Your task to perform on an android device: Delete the Note with the title Sxs Text Image Task
Image 1: 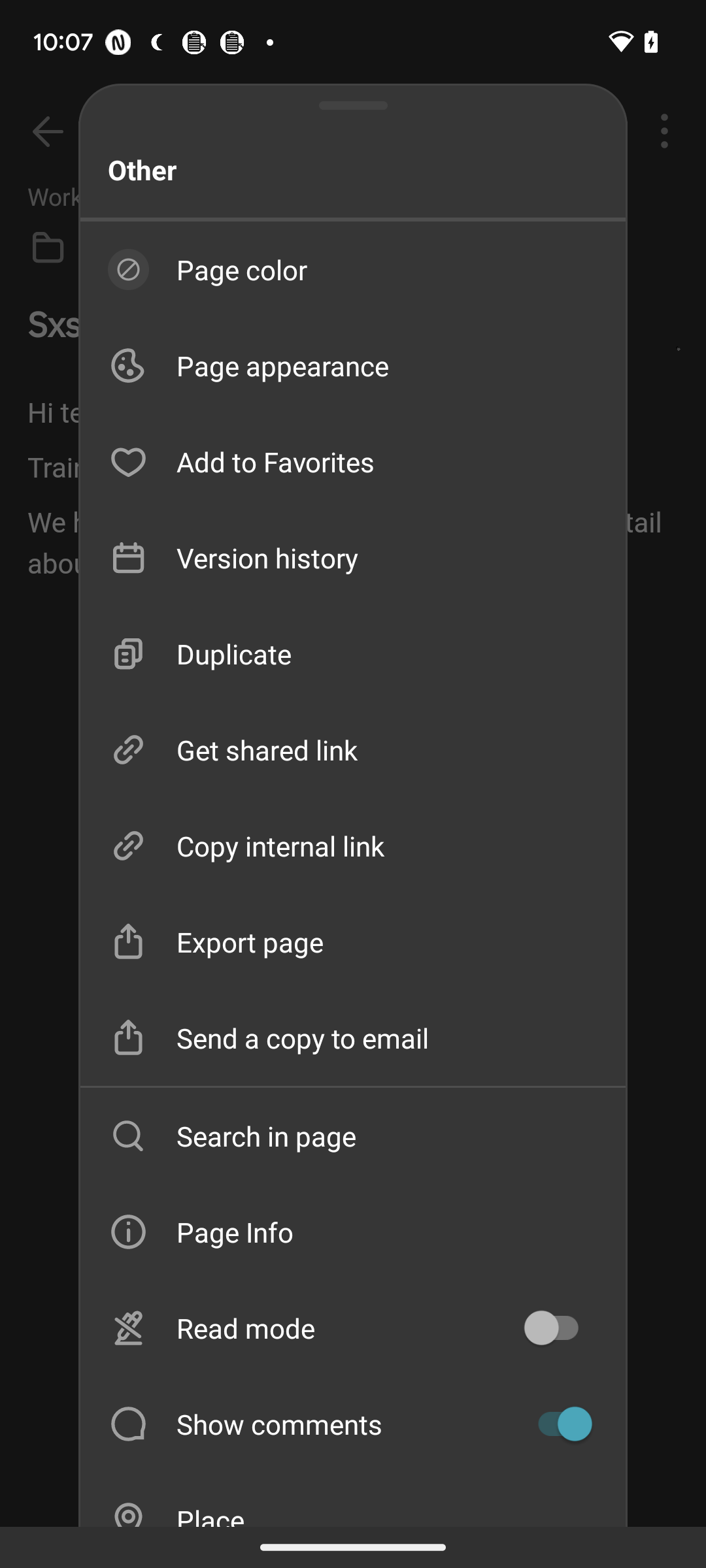
swipe up to view the delete option
Step 1: scroll down
Image 2: 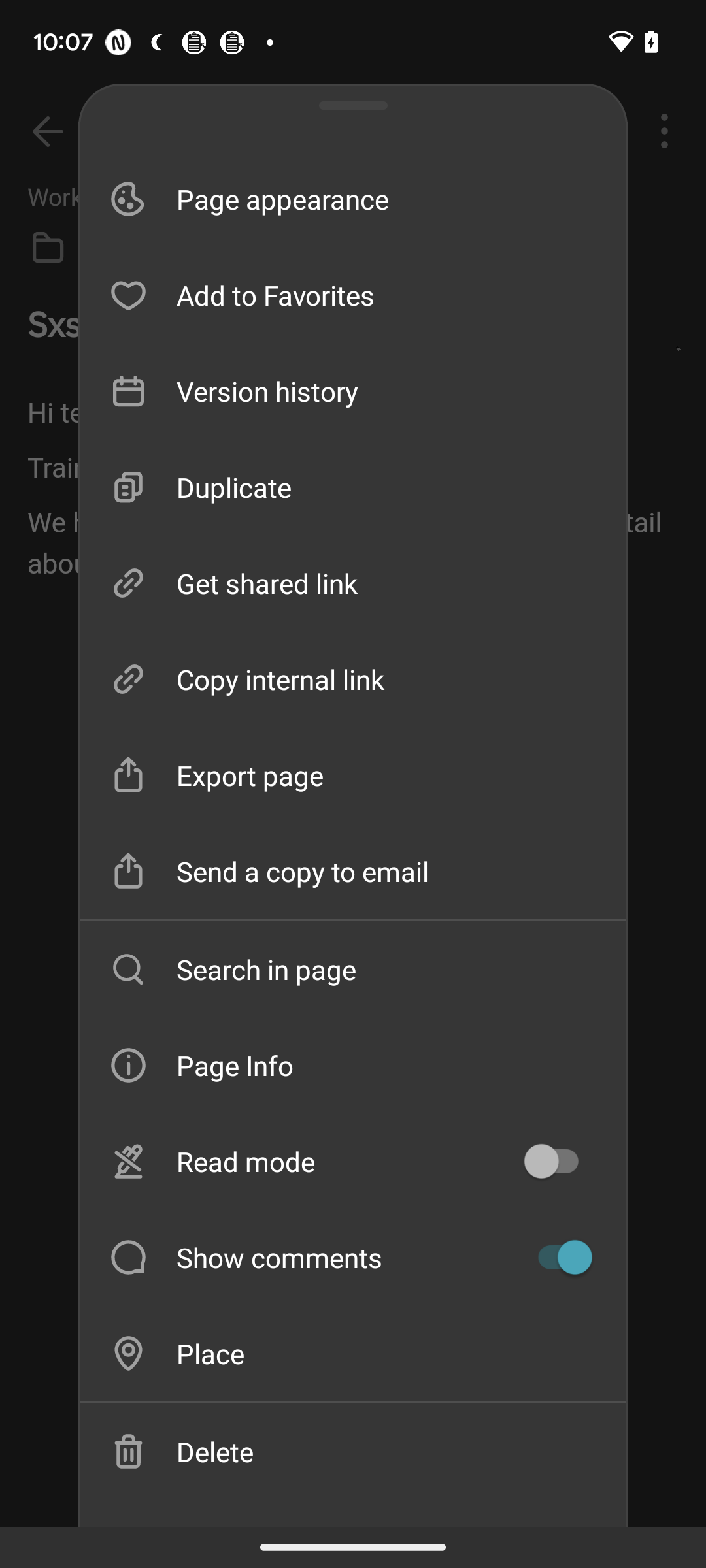
click on the delete option
Step 2: click (353, 1451)